Your task to perform on an android device: I want to checkout the Nike t-shirt so that I can proceed further to place an order.
Image 0: 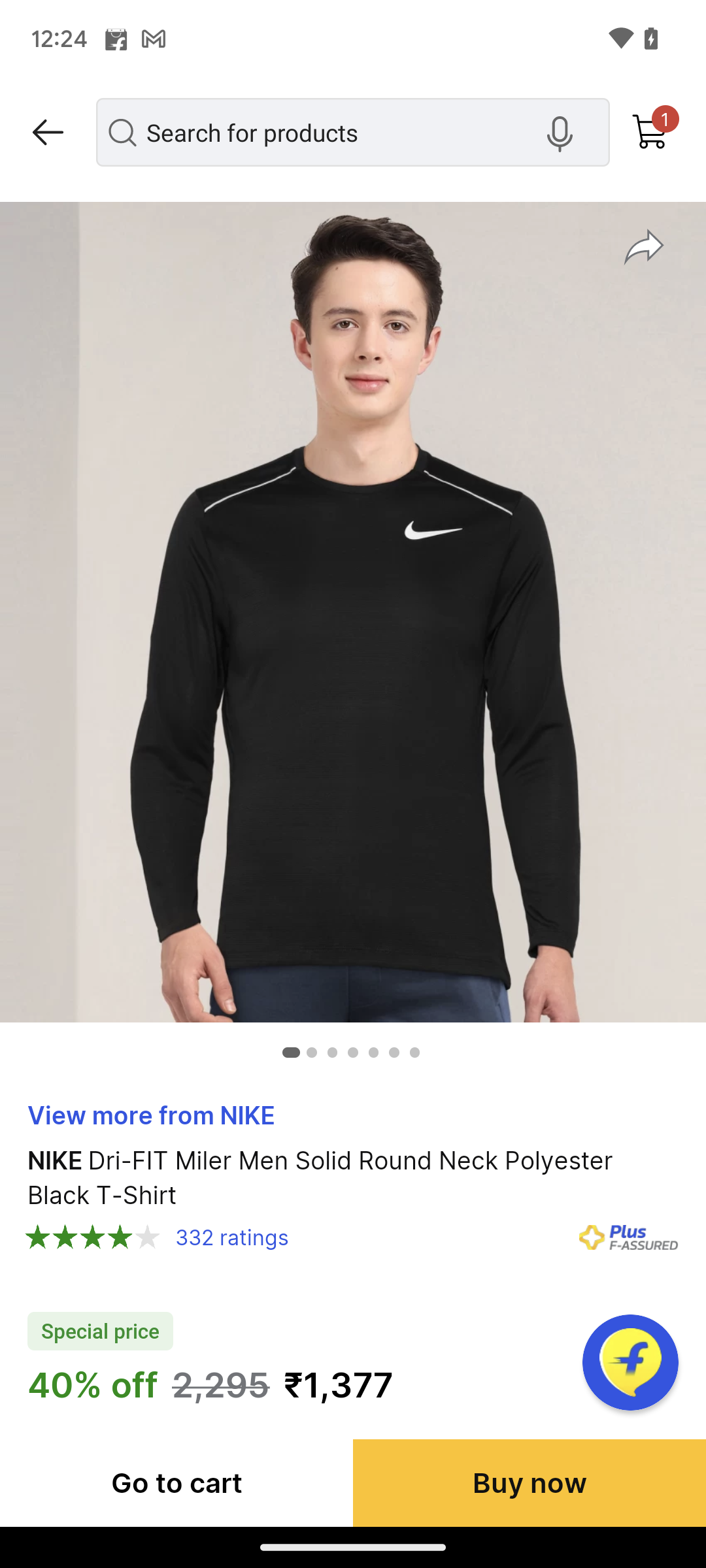
Click on Go to cart on the bottom of the screen.
Step 0: click (176, 1482)